Your task to perform on an android device: I want to save the Arrow men's striped slim fit formal shirt for the future. Add the shirt to my wishlist in the Lifestyle app.
Image 0: 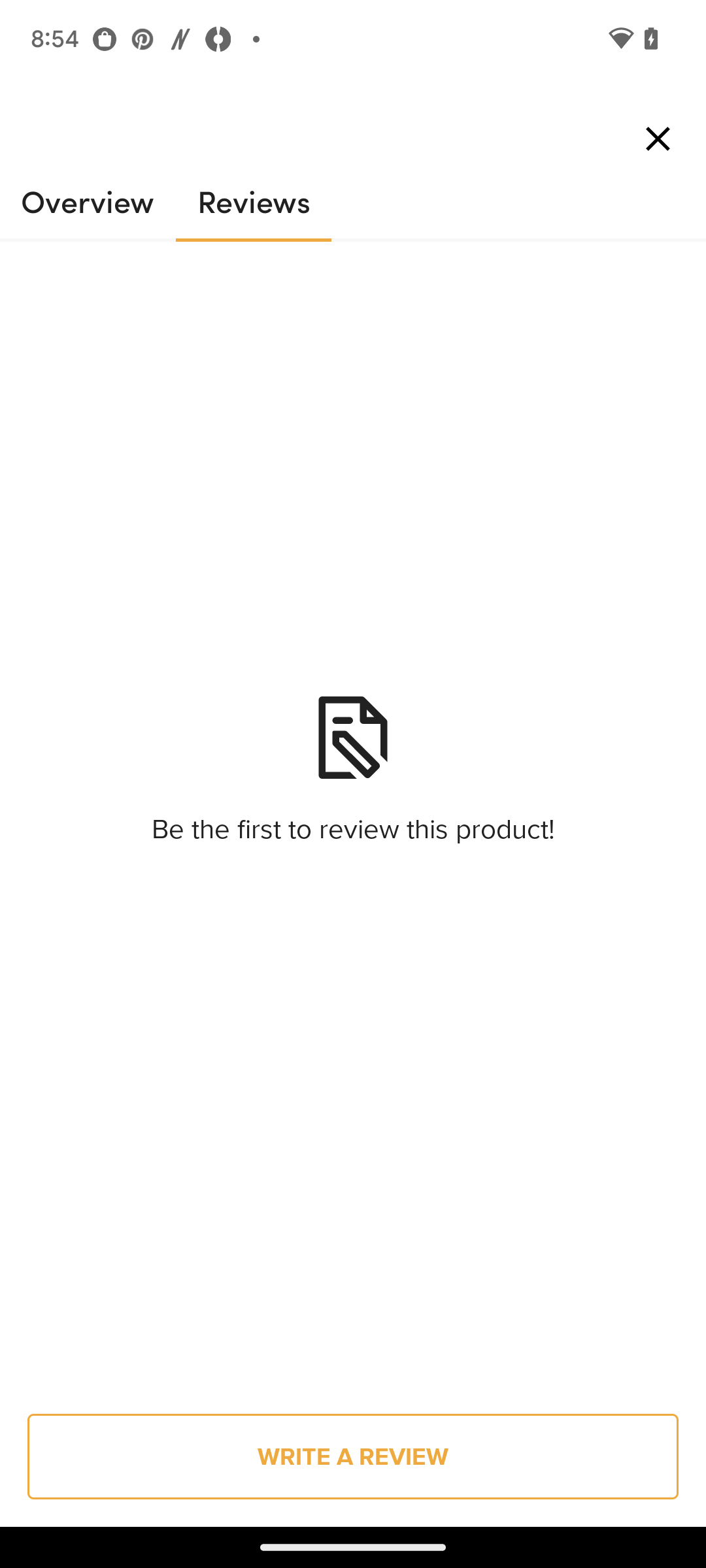
Click on the cross button.
Step 0: click (657, 118)
Image 1: 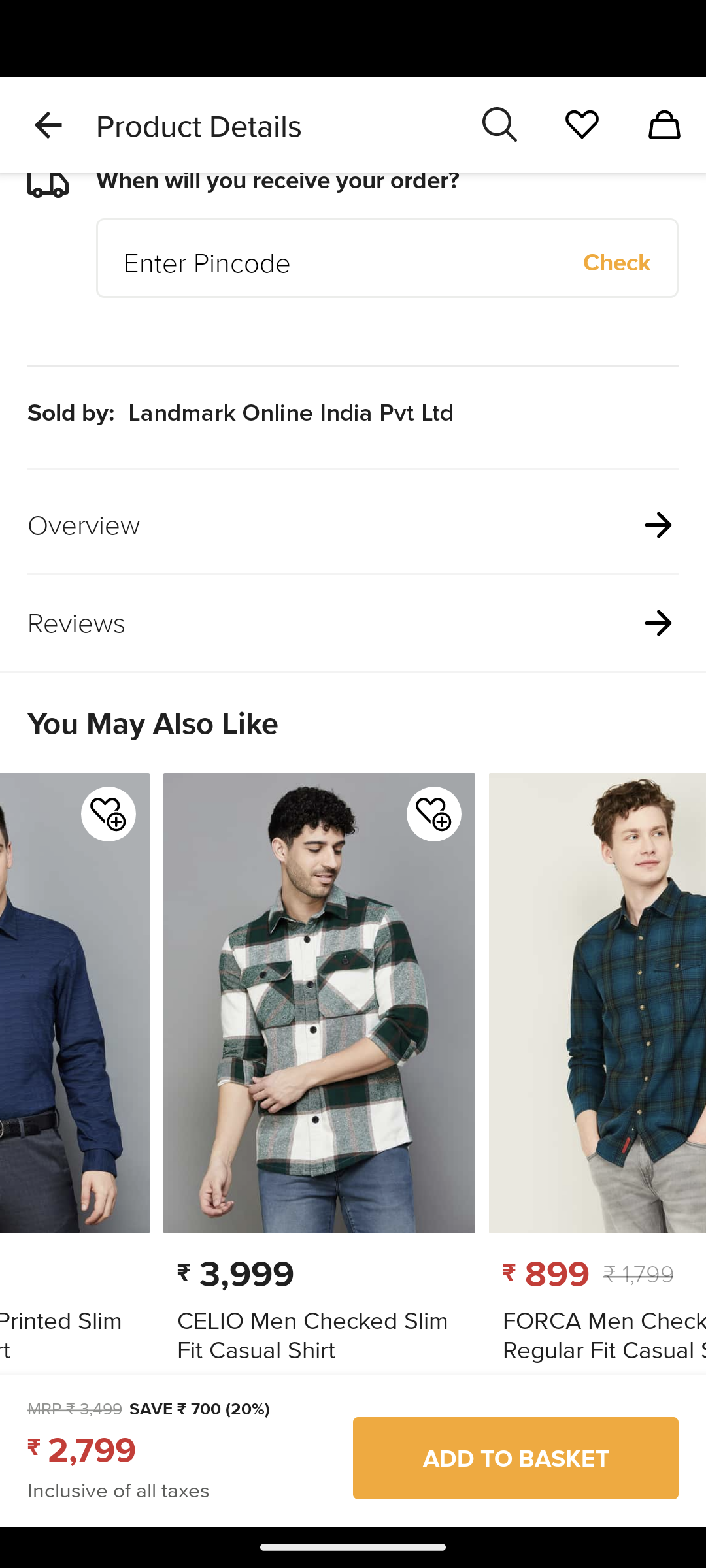
Now swipe up to view the shirt.
Step 1: scroll up
Image 2: 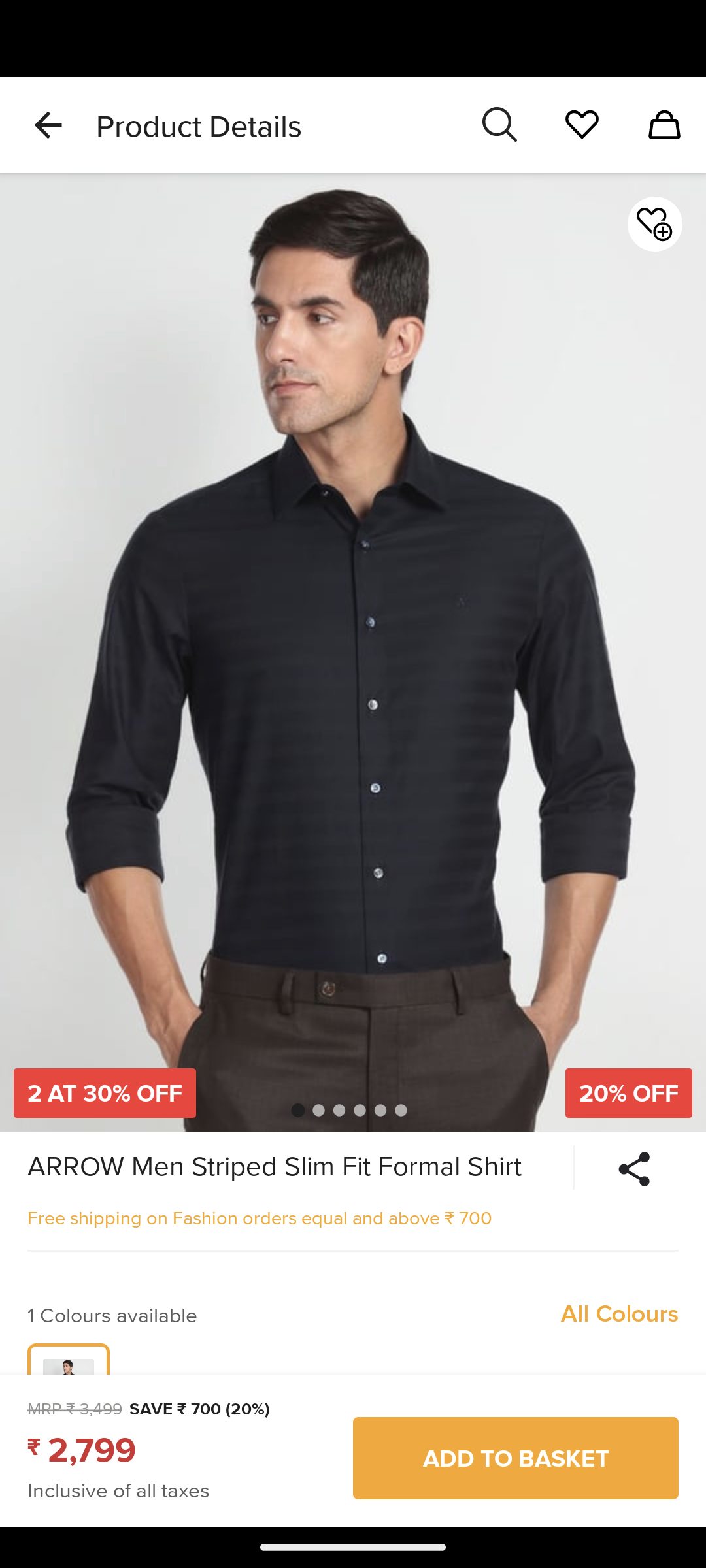
Now click on the heart with a plus icon.
Step 2: click (654, 223)